Your task to perform on an android device:  I want to get the direction from Grand Central- 42 St to 163 St.-Amsterdam Ave
Image 1: 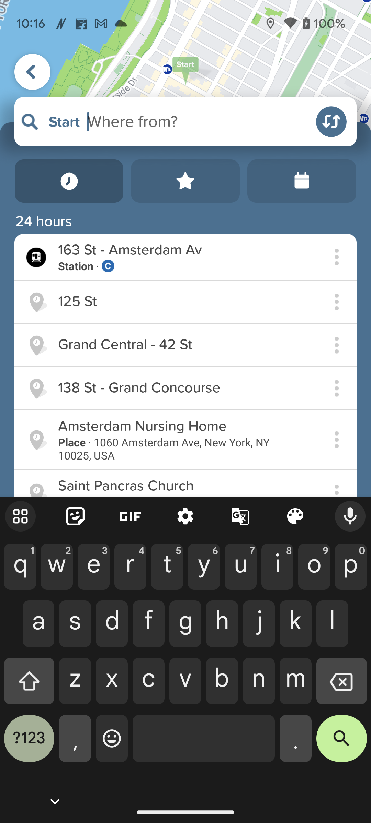
Type Grand Central- 42 St in start bar
Step 1: type "Grand Central- 42 St"
Image 2: 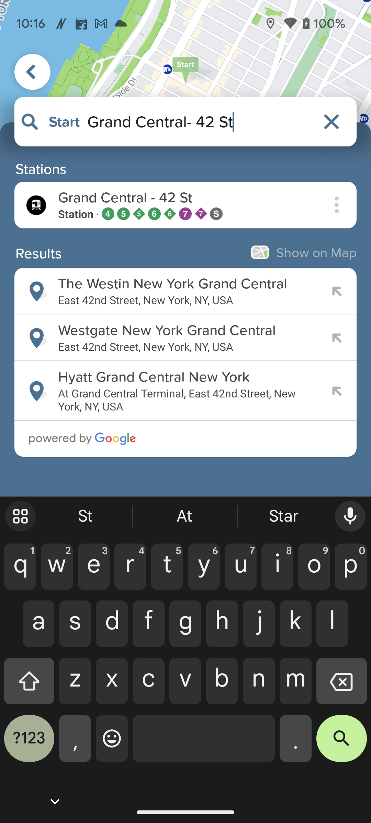
Click on the first suggestion
Step 2: click (180, 198)
Image 3: 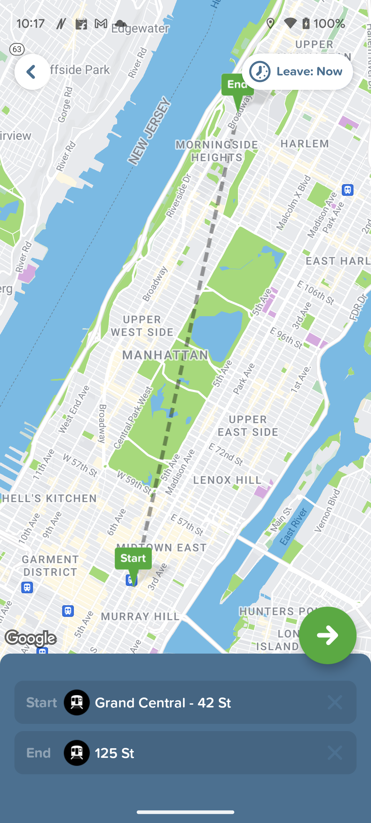
Click on the 125 st
Step 3: click (200, 752)
Image 4: 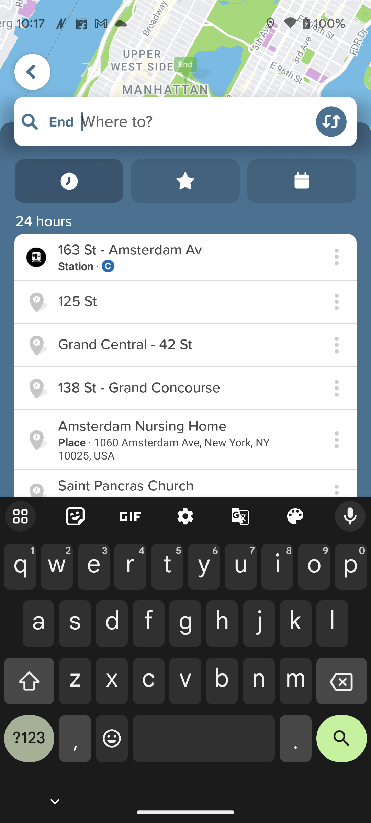
Type 163 St.-Amsterdam Ave  in End bar
Step 4: type "163 St.-Amsterdam Ave "
Image 5: 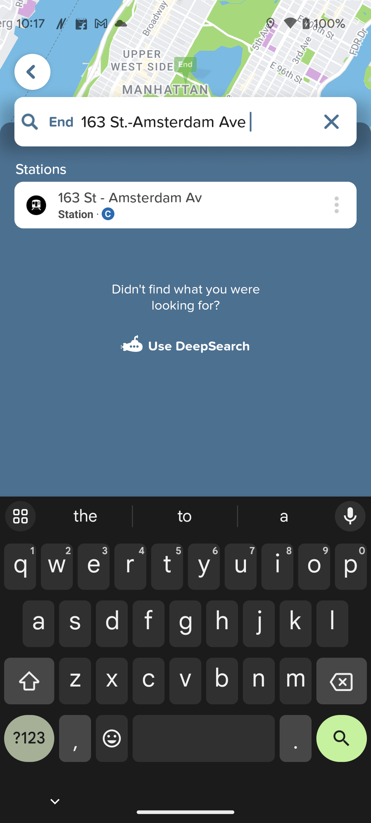
Click on the first suggestion 
Step 5: click (180, 214)